Your task to perform on an android device: Search for door stoppers in the tools and hardware section of the home and kitchen category on Shopclues.
Image 0: 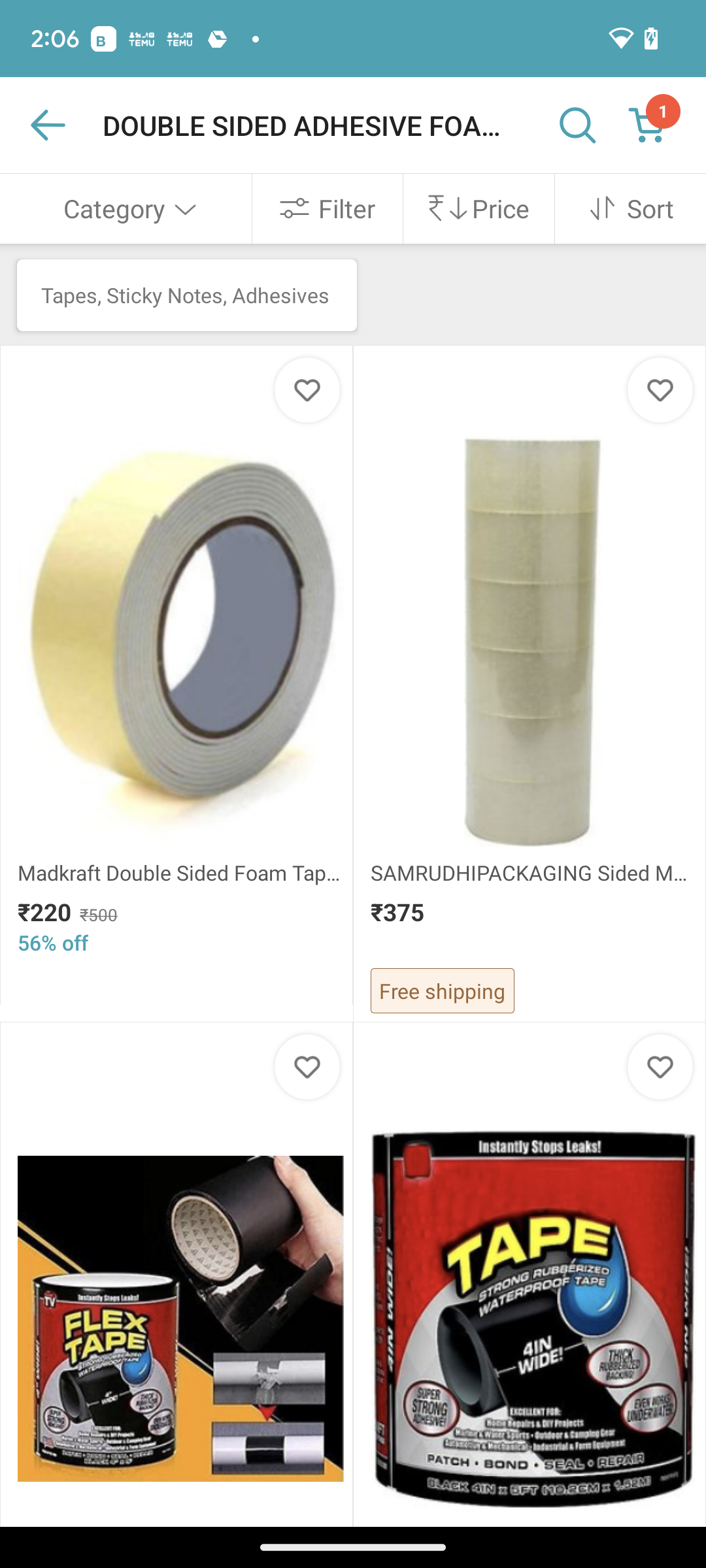
Click on category at the top left of the screen.
Step 0: click (129, 208)
Image 1: 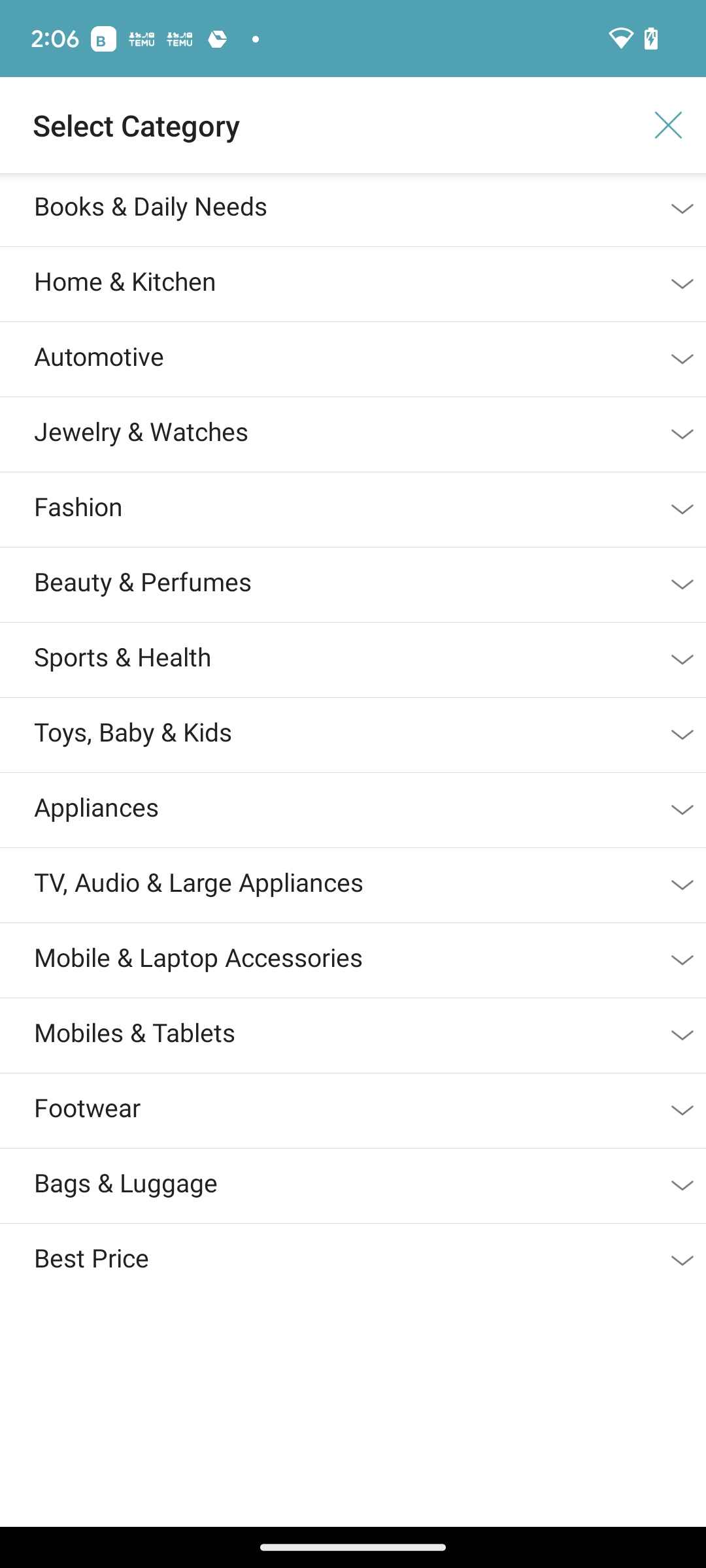
Click on the second option in the list.
Step 1: click (307, 280)
Image 2: 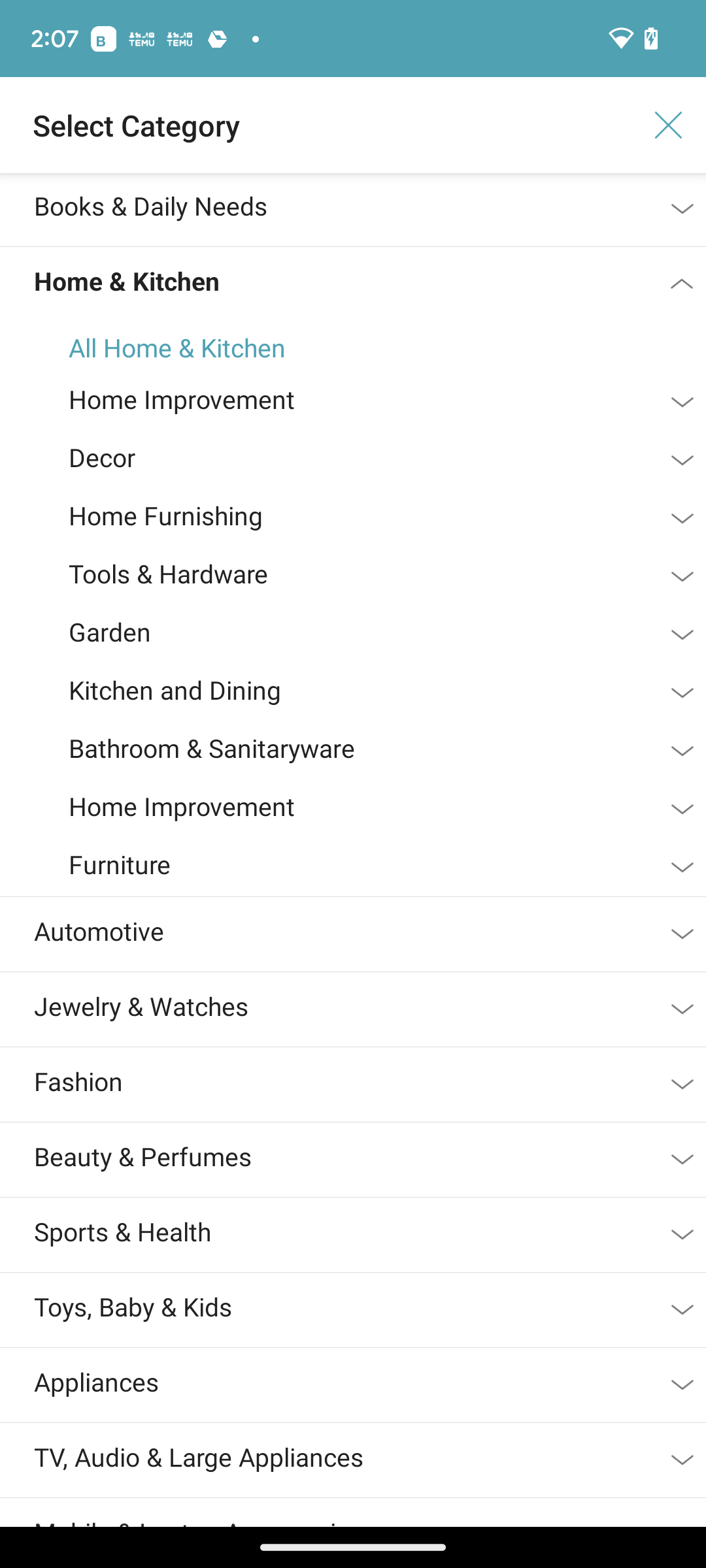
Click on tools and hardware in the middle of the screen.
Step 2: click (307, 573)
Image 3: 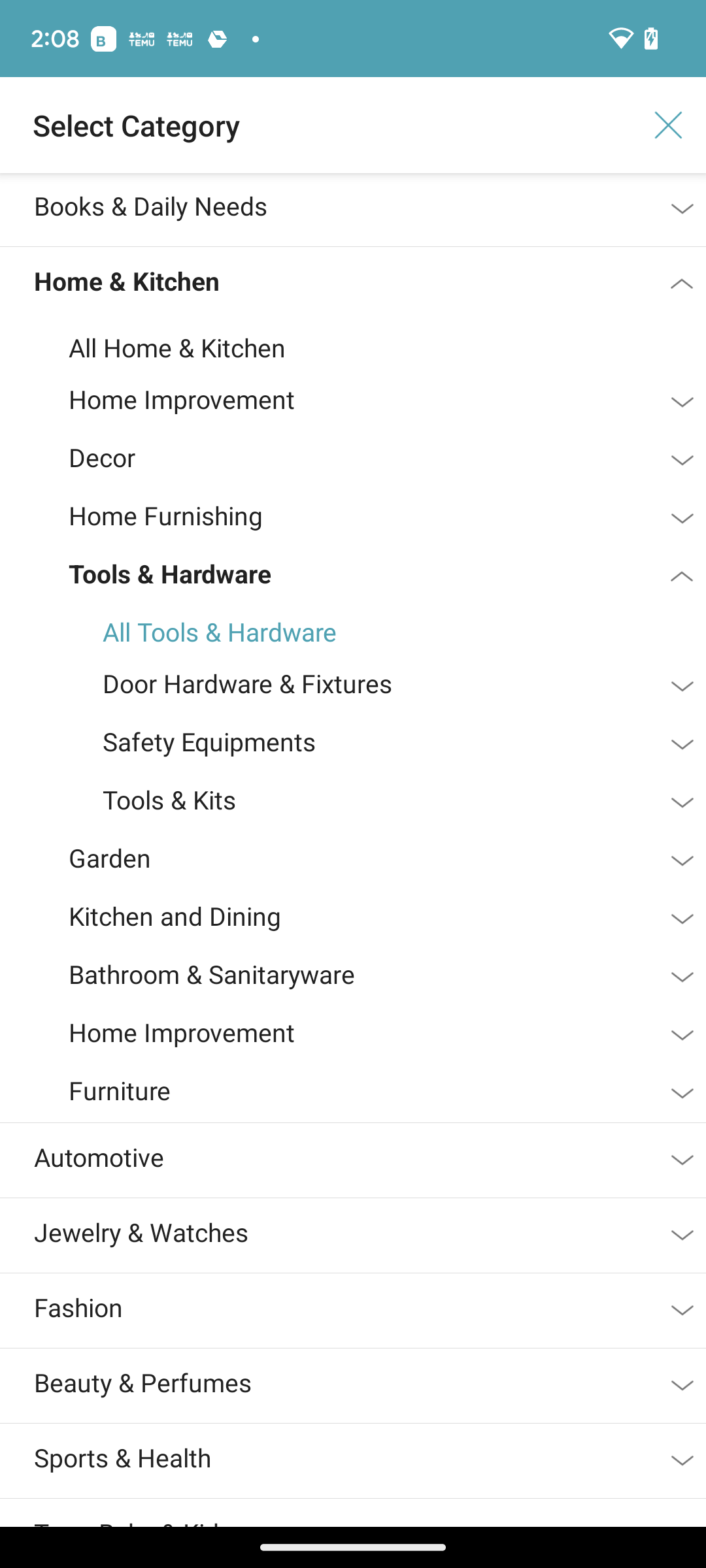
Click on door hardware and fixtures in tools and hardware.
Step 3: click (307, 683)
Image 4: 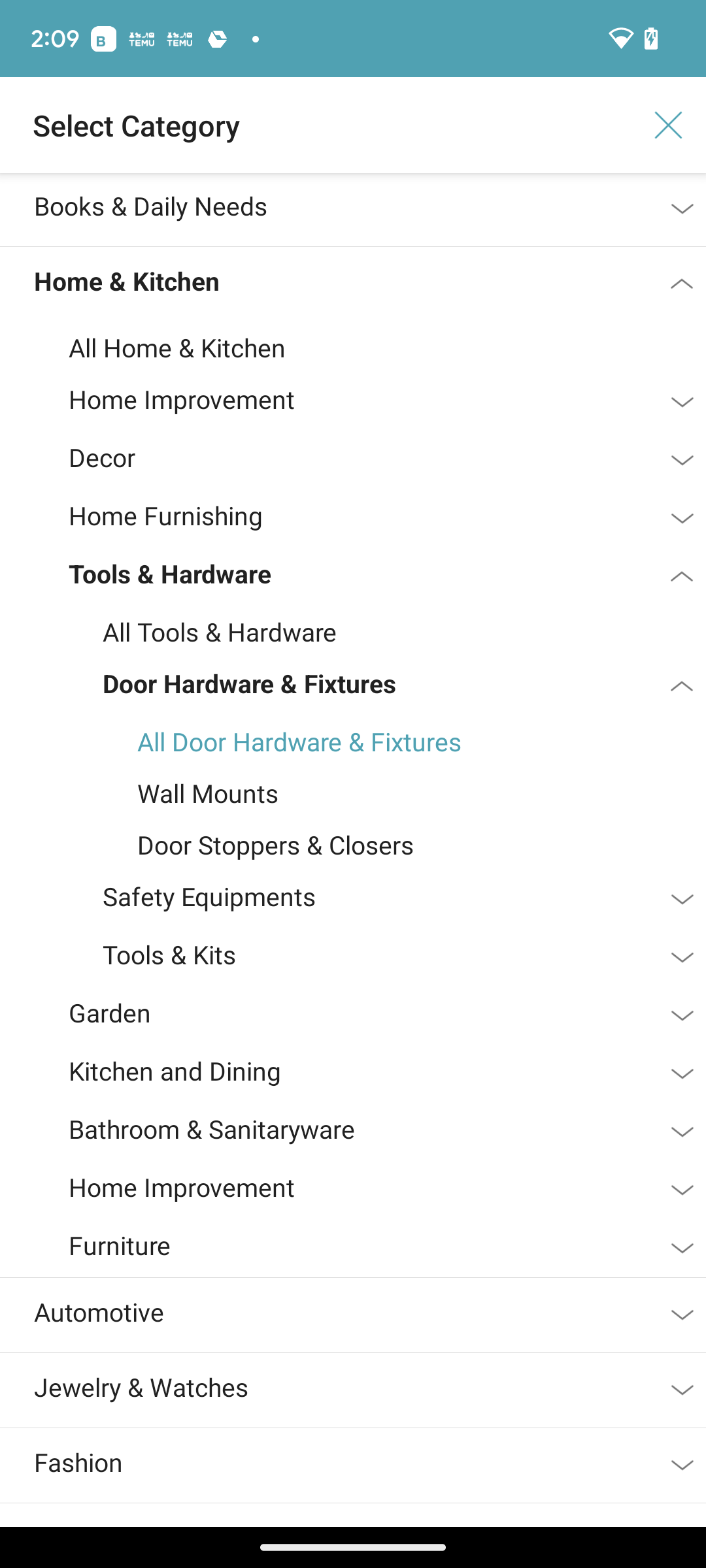
Click on door stoppers and closers in the middle of the screen.
Step 4: click (307, 844)